Your task to perform on an android device: Follow "William Goodger" on the Runkeeper app.
Image 0: 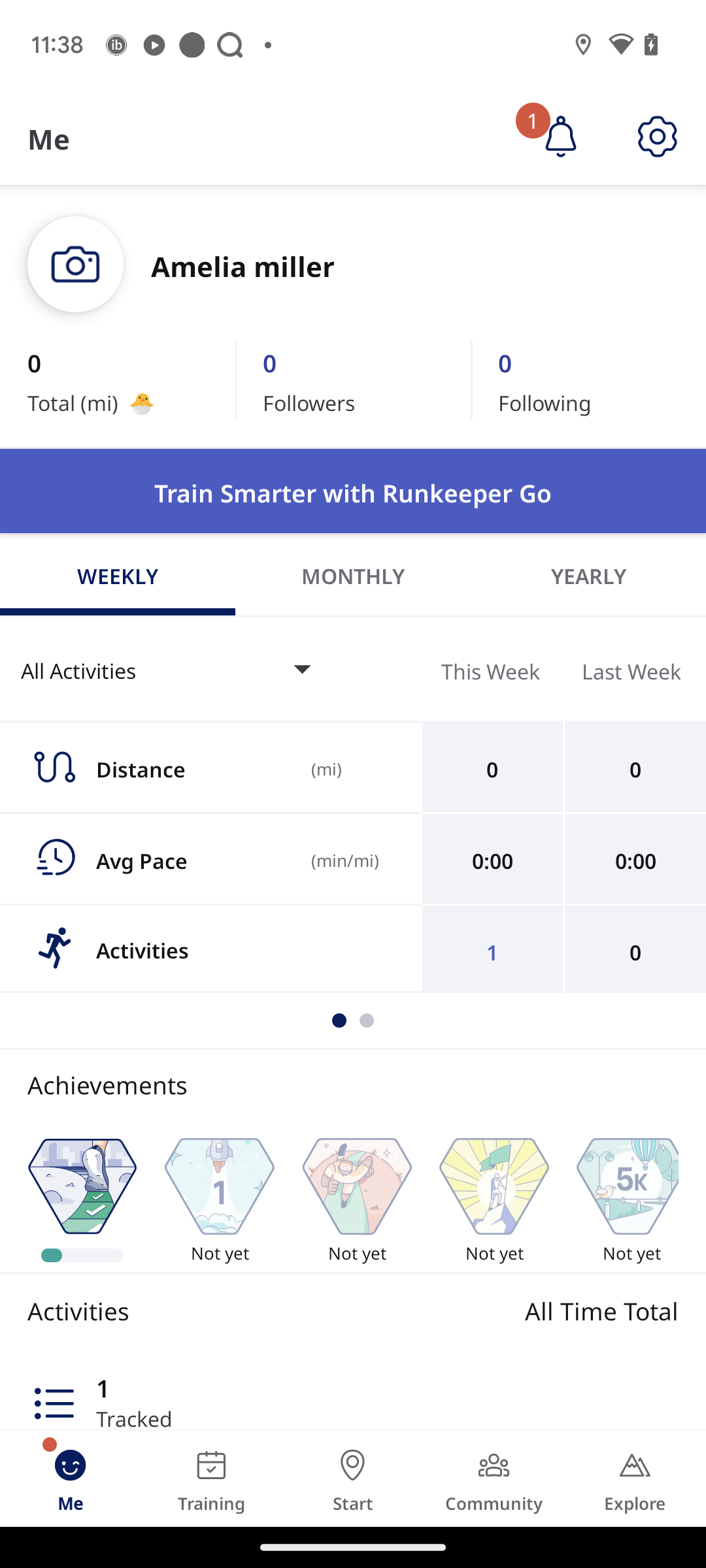
Click on the tab Following.
Step 0: click (554, 372)
Image 1: 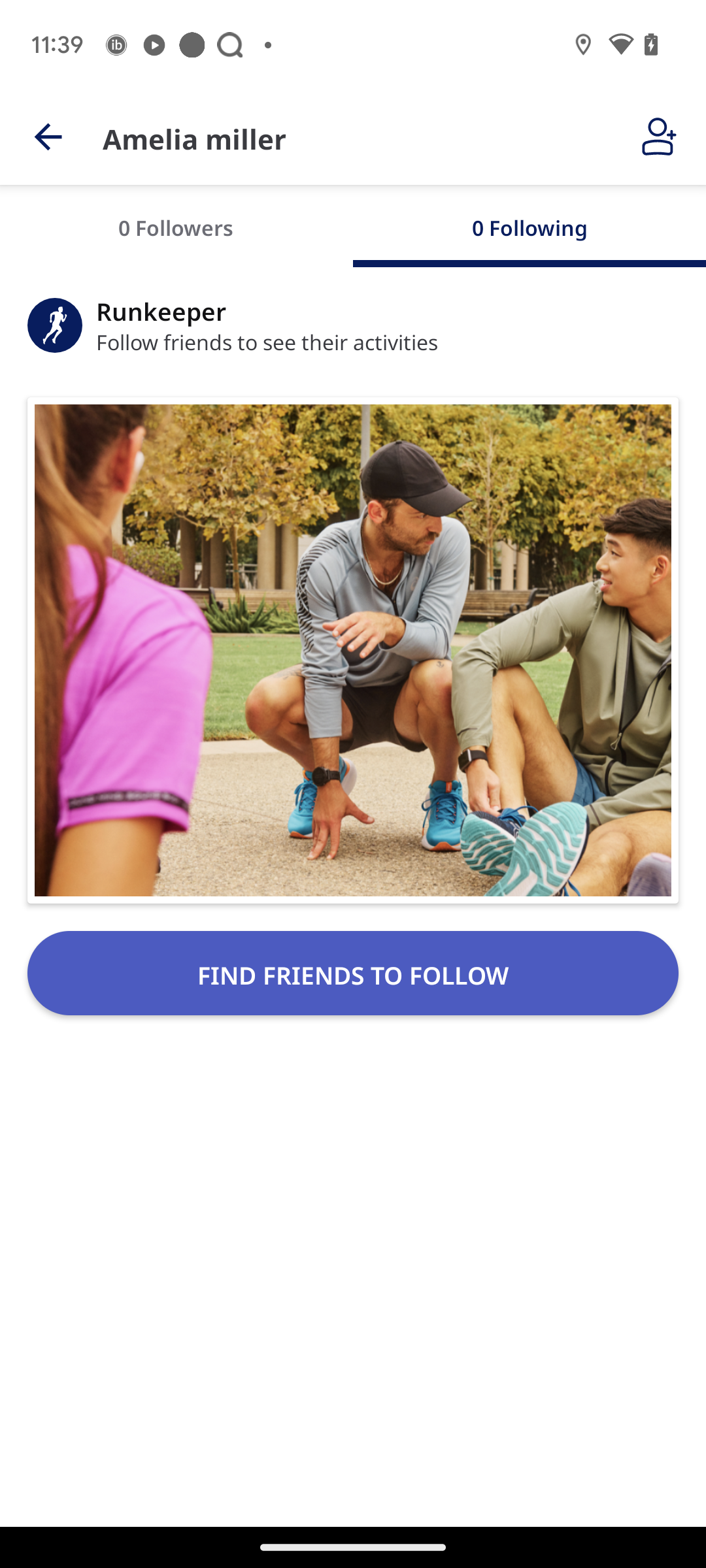
Click on the tab "find friends to follow".
Step 1: click (353, 973)
Image 2: 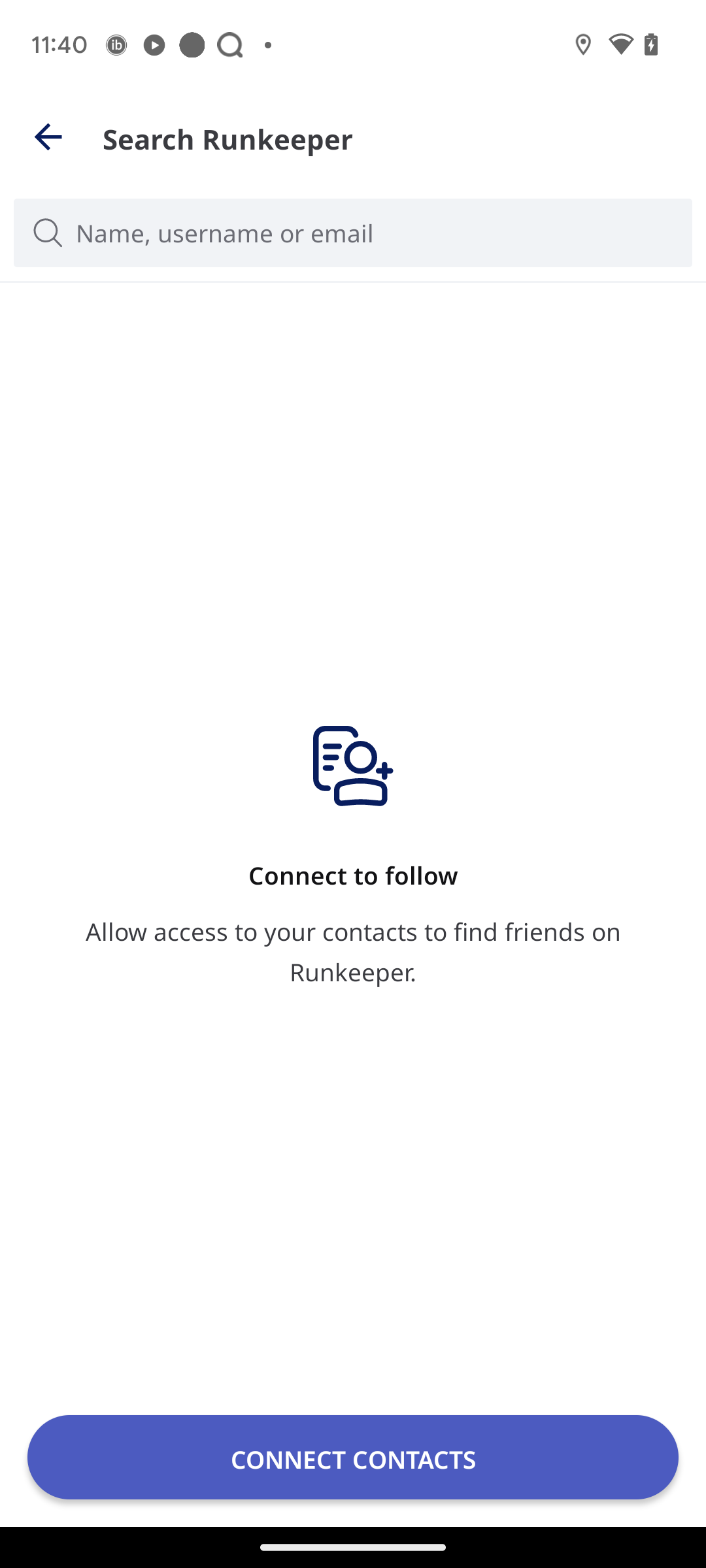
Click on the Search box at the top.
Step 2: click (352, 233)
Image 3: 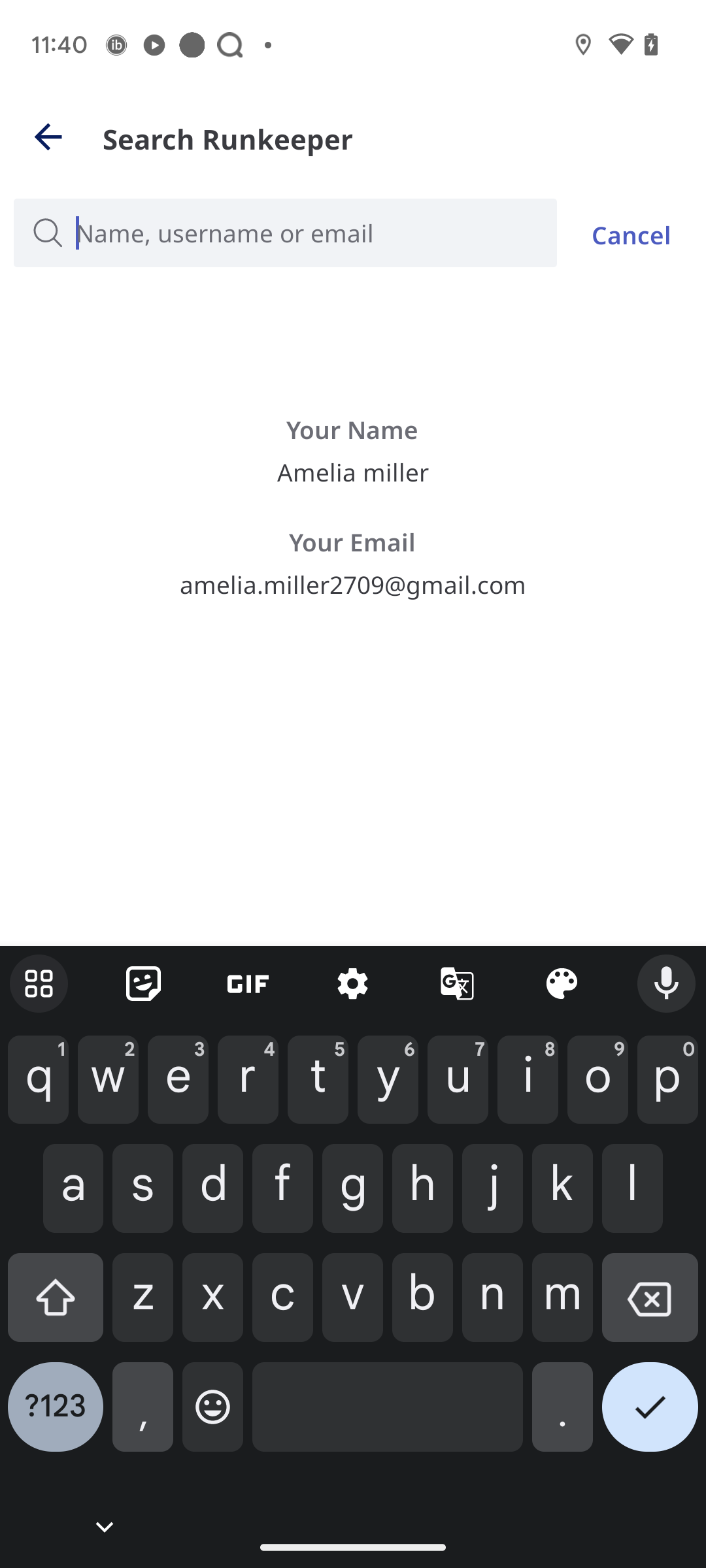
Type William Goodger in the search box.
Step 3: type "William Goodger"
Image 4: 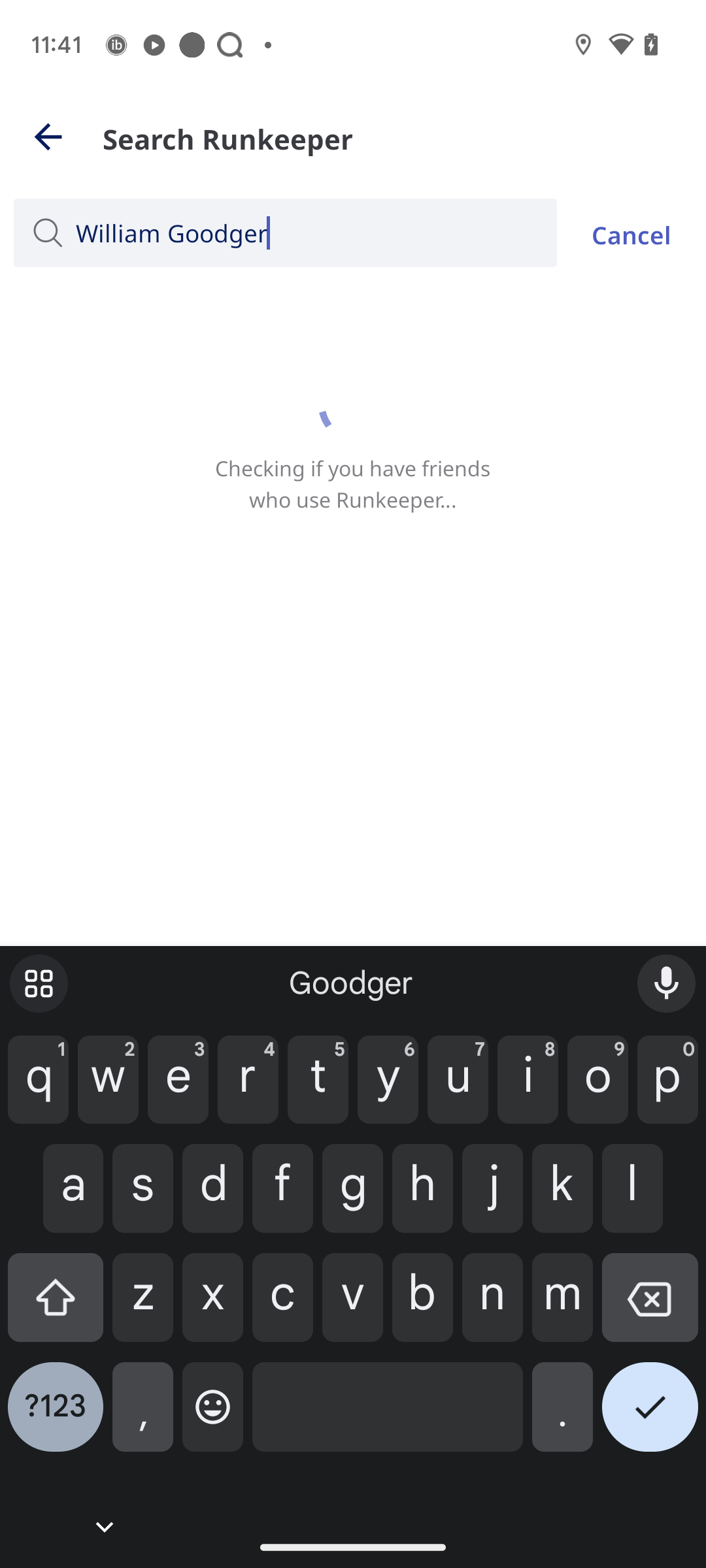
Type William Goodger in the search box.
Step 4: wait
Image 5: 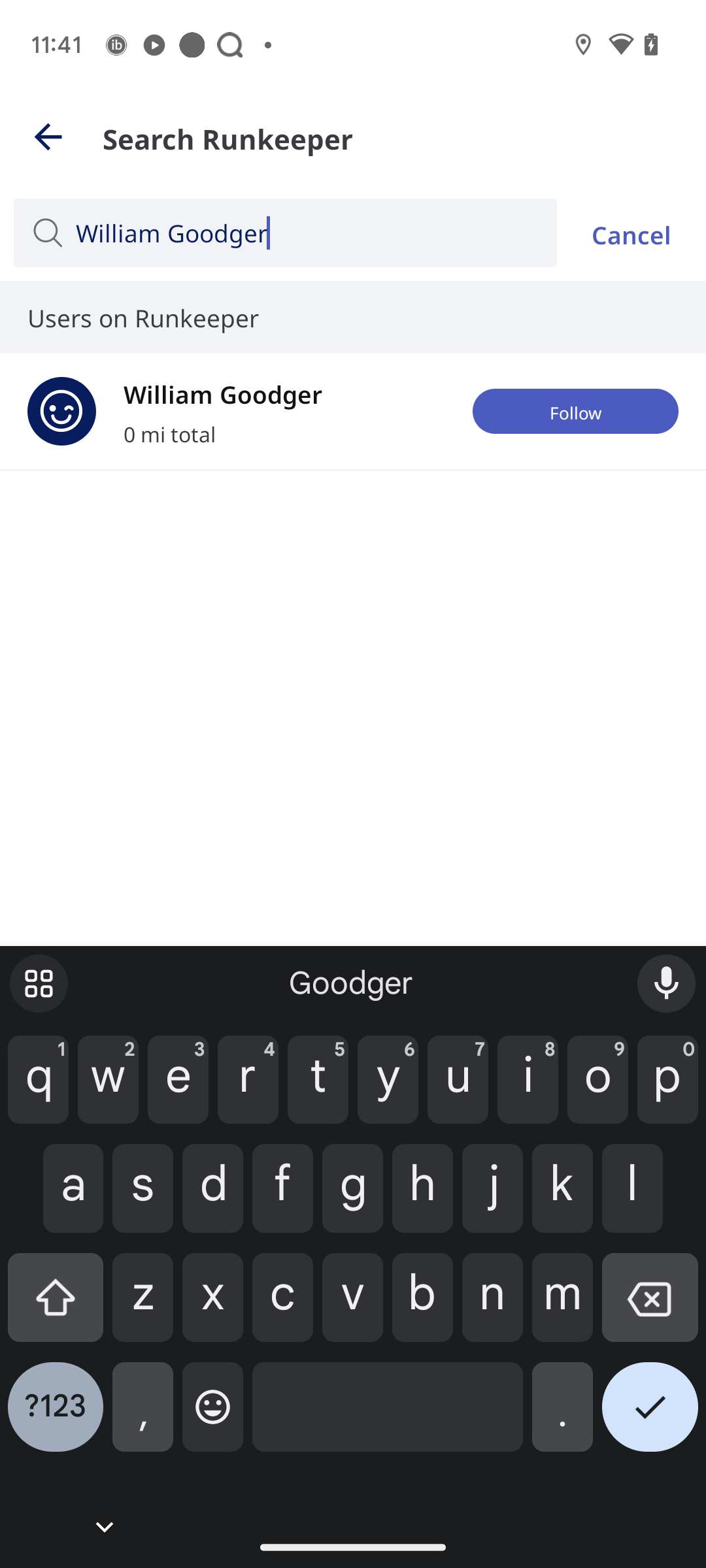
Click on the tab Follow.
Step 5: click (575, 411)